Your task to perform on an android device: Open my favorite book, The Fellowship of the Ring, in the Moon+ Reader app.
Image 0: 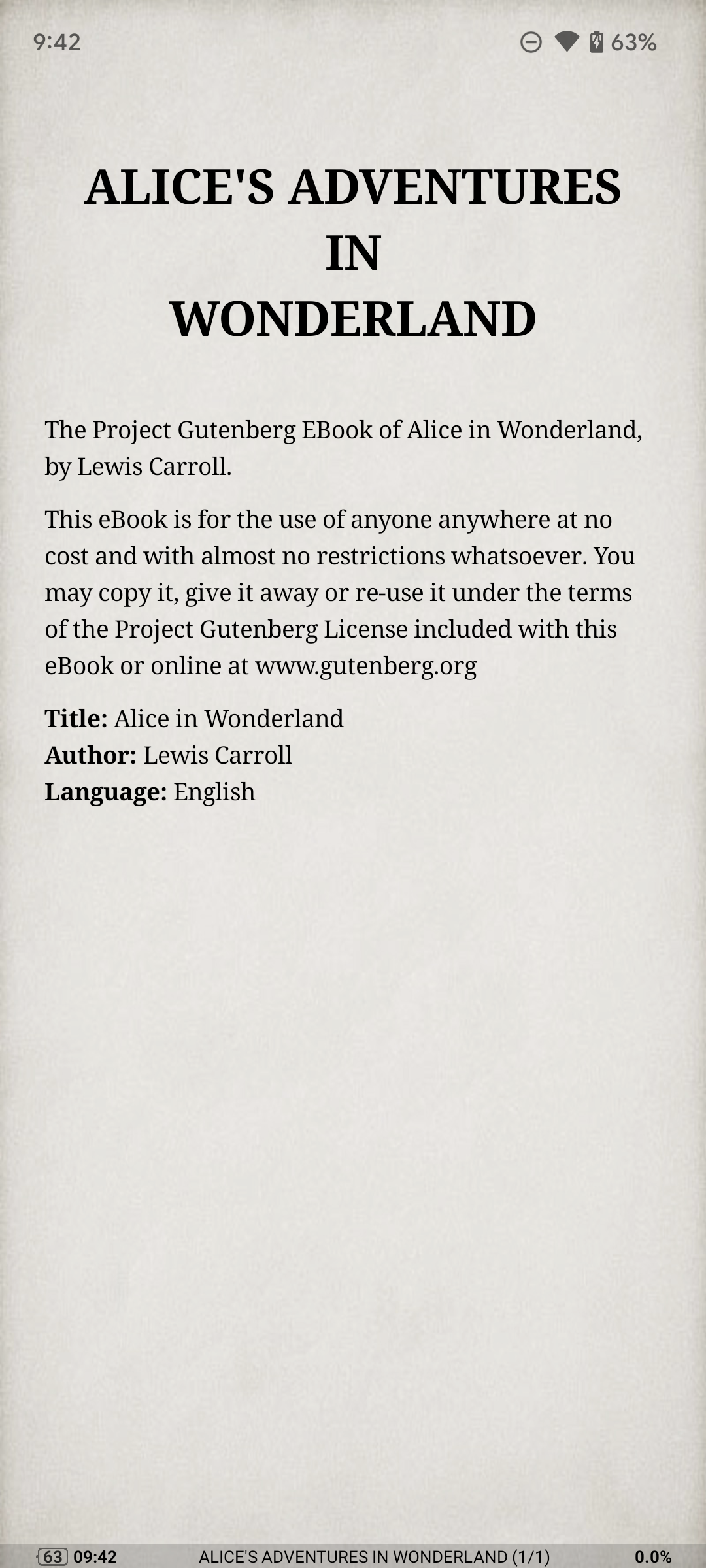
Click on the screen.
Step 0: click (333, 875)